Your task to perform on an android device: Save cotton pajamas for men to your wishlist
Image 0: 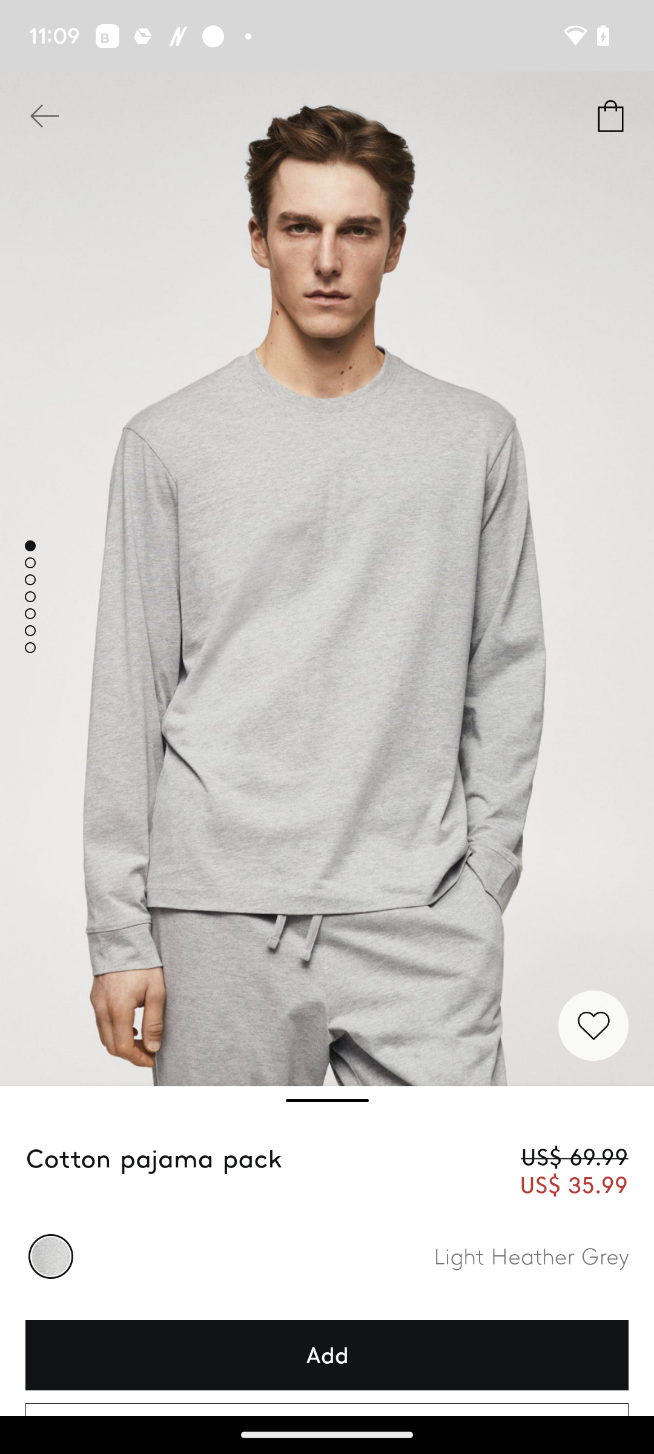
Click on the heart icon in the middle right of the screen
Step 0: click (593, 1025)